Your task to perform on an android device: In the festive spirit of christmas, I embark on a quest for the perfect black dress of Mark and Spencer brand  in size 40 through the enchanting aisles of the Zalando app
Image 0: 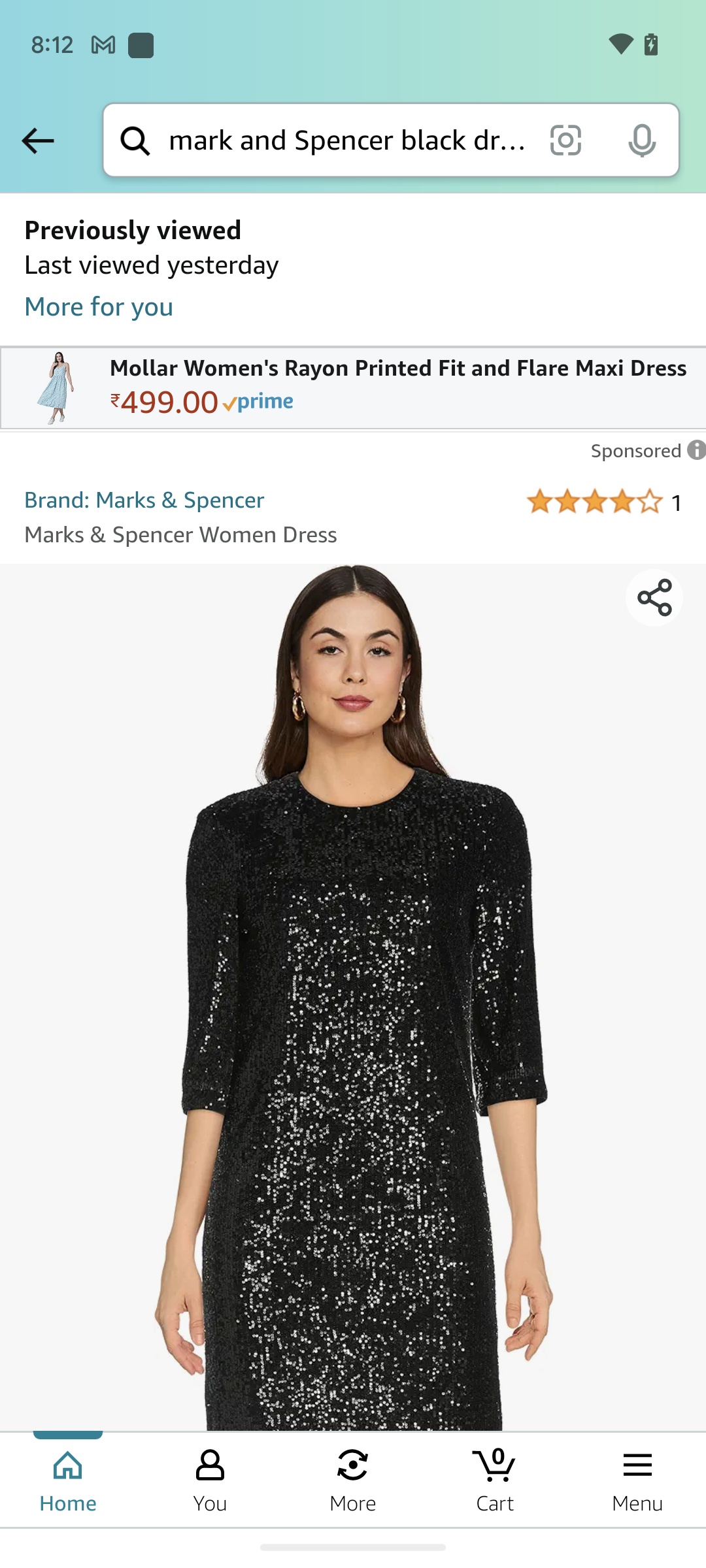
Open the Zalando app
Step 0: open app "Zalando"
Image 1: 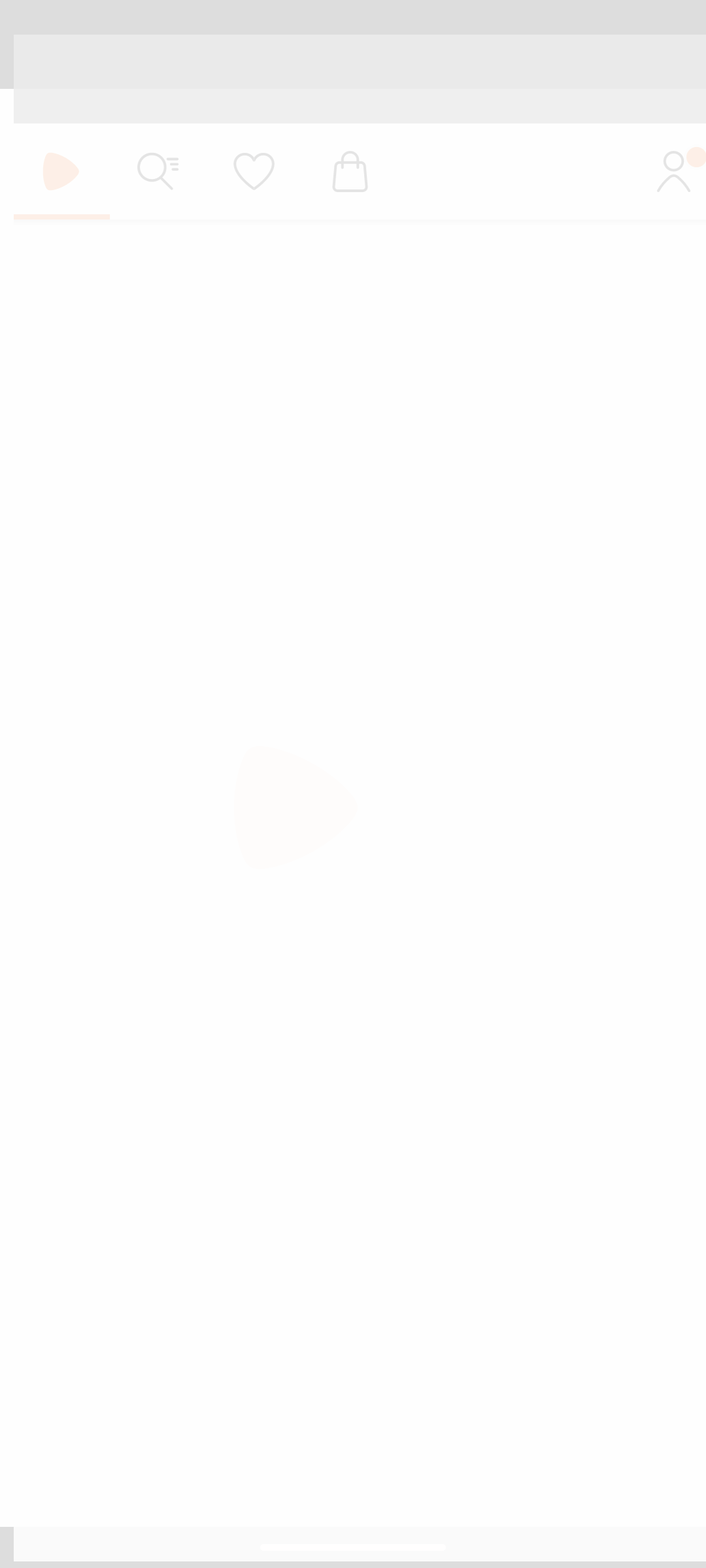
Open the Zalando app
Step 1: wait
Image 2: 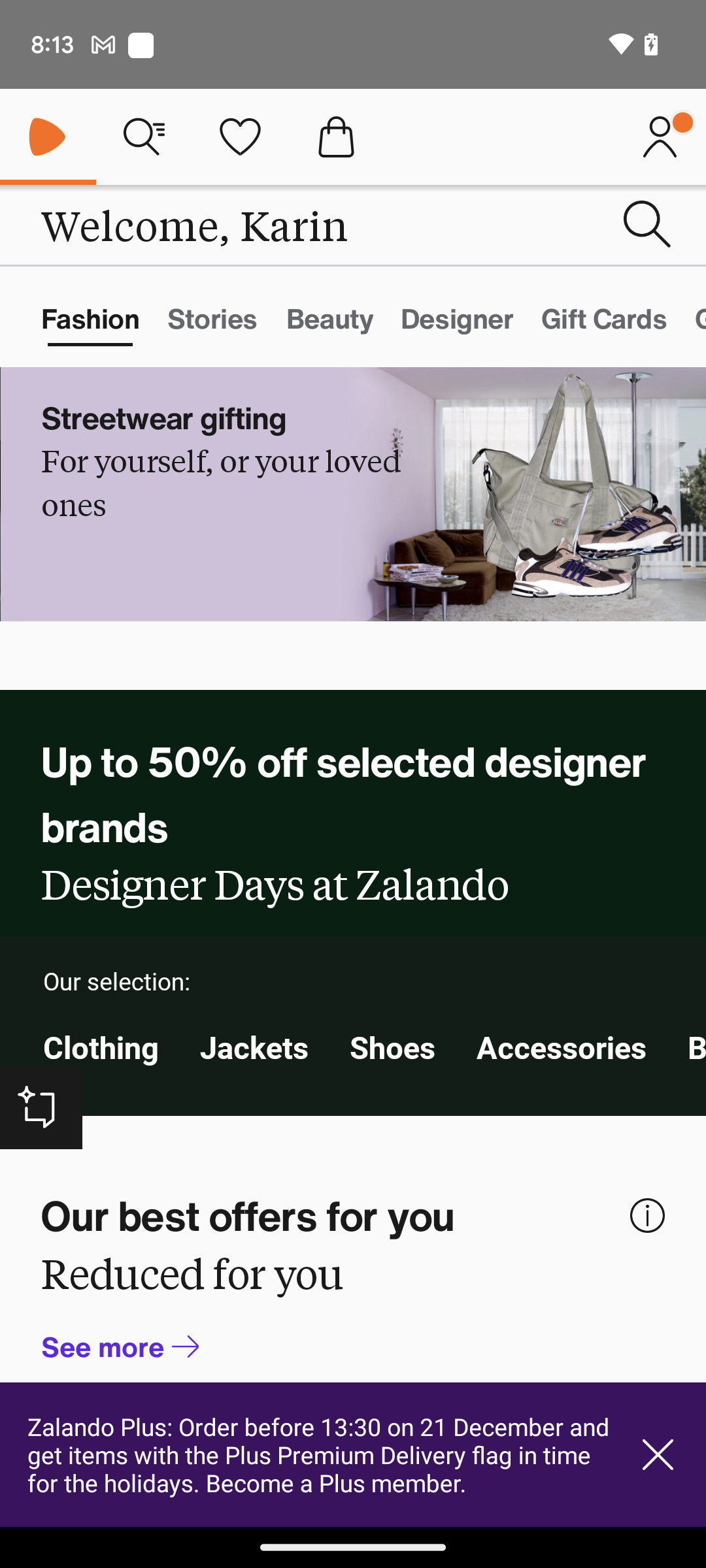
Click on the search icon 
Step 2: click (643, 231)
Image 3: 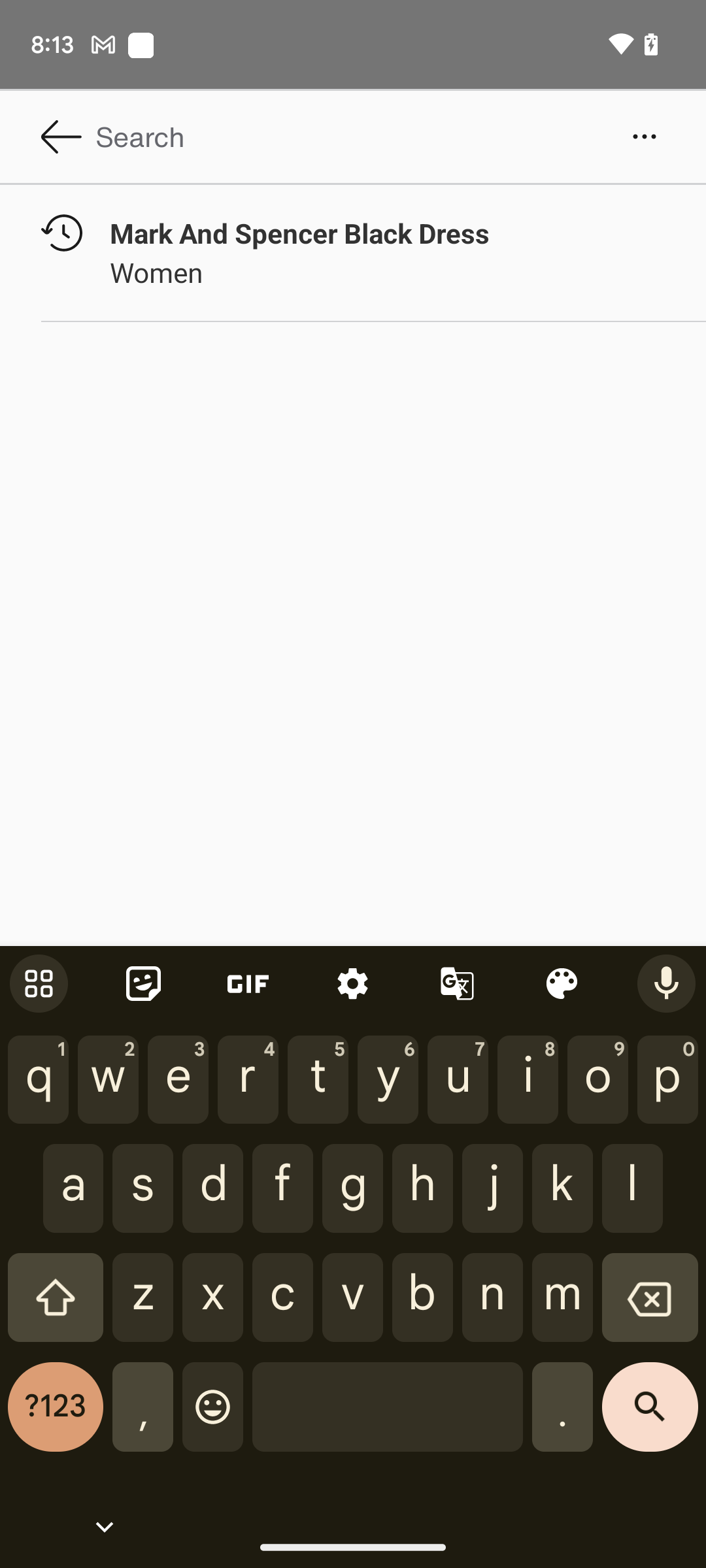
Type Black dress mark spencer in search bar
Step 3: type "Black dress mark spencer"
Image 4: 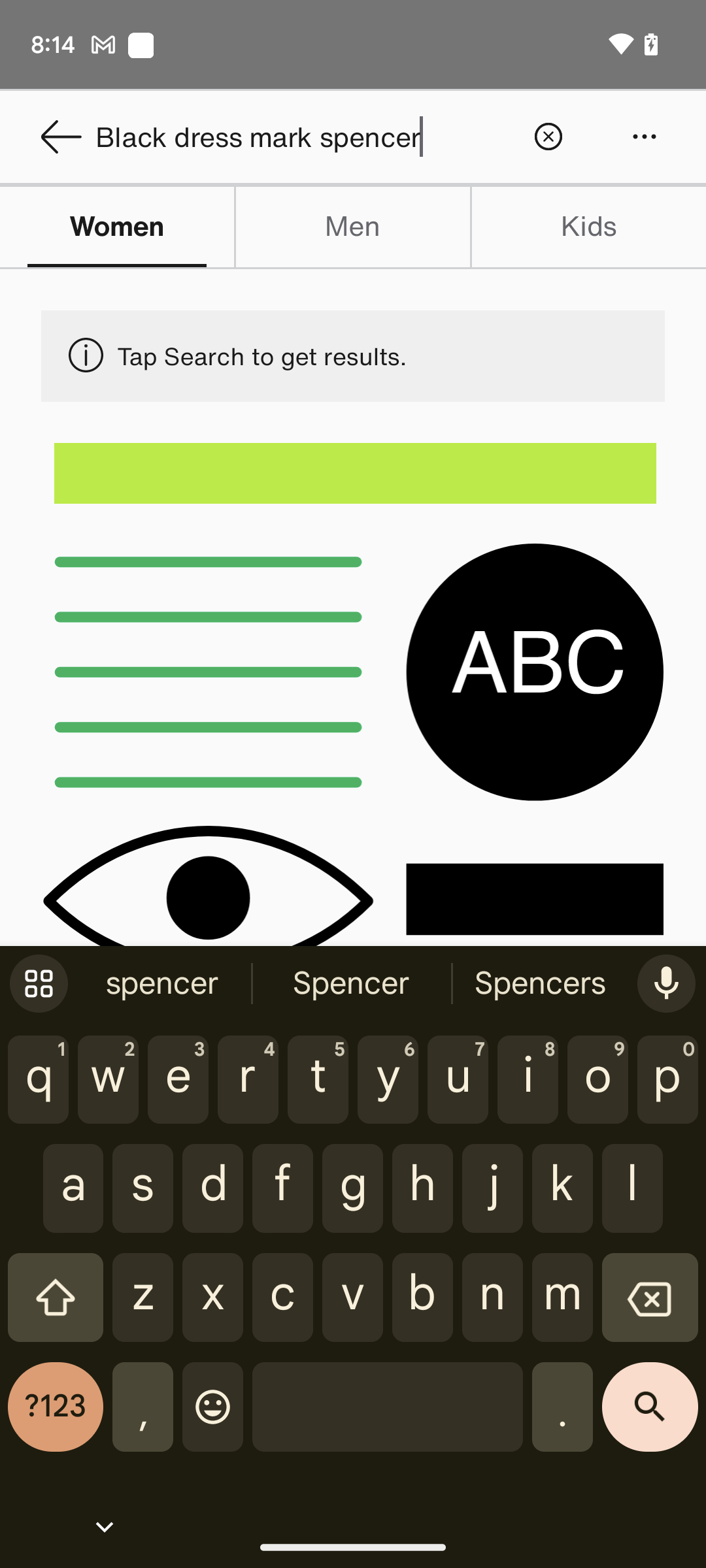
Click on the search key icon
Step 4: click (650, 1417)